Your task to perform on an android device: Watch the Beatles music video on the Vimeo app.
Image 0: 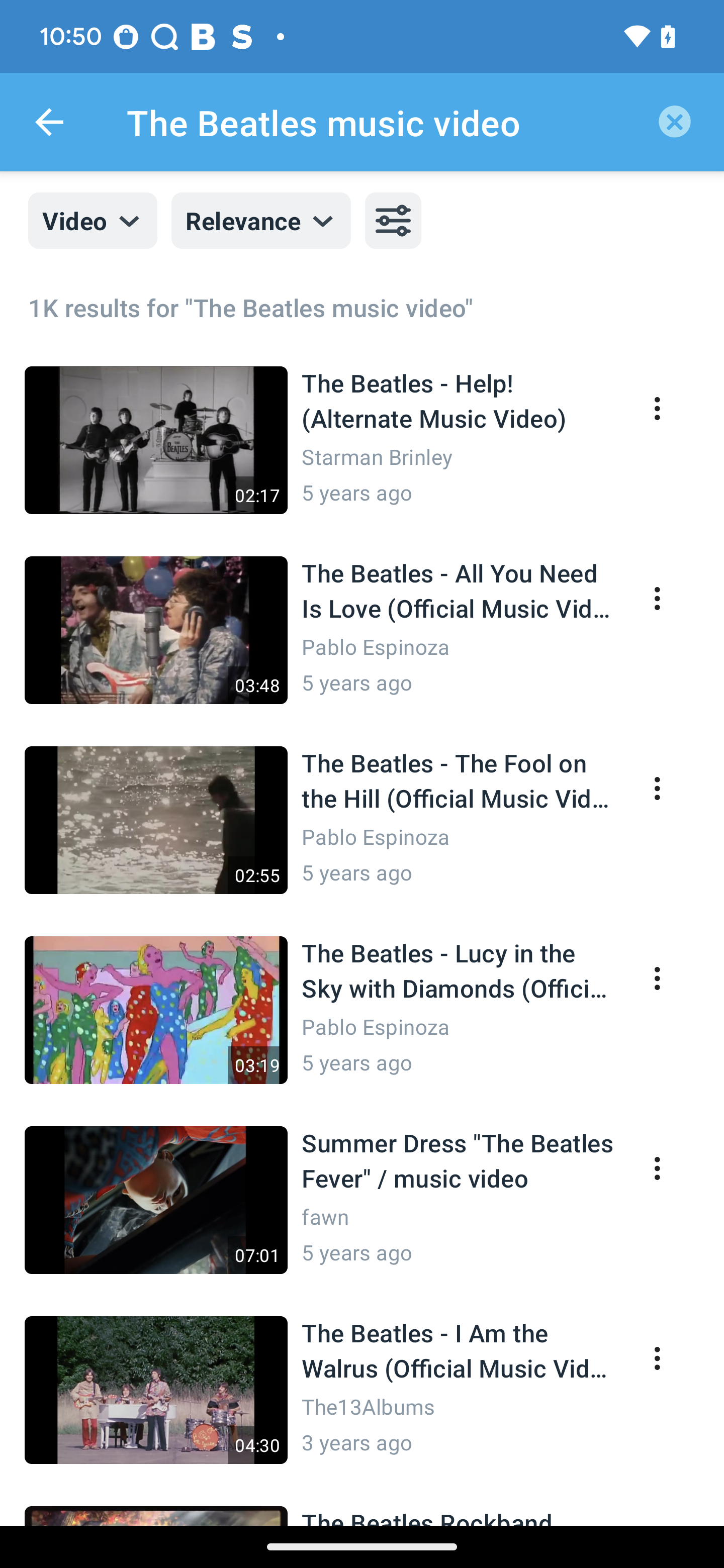
Click on the The beatles - Help music video
Step 0: click (178, 446)
Image 1: 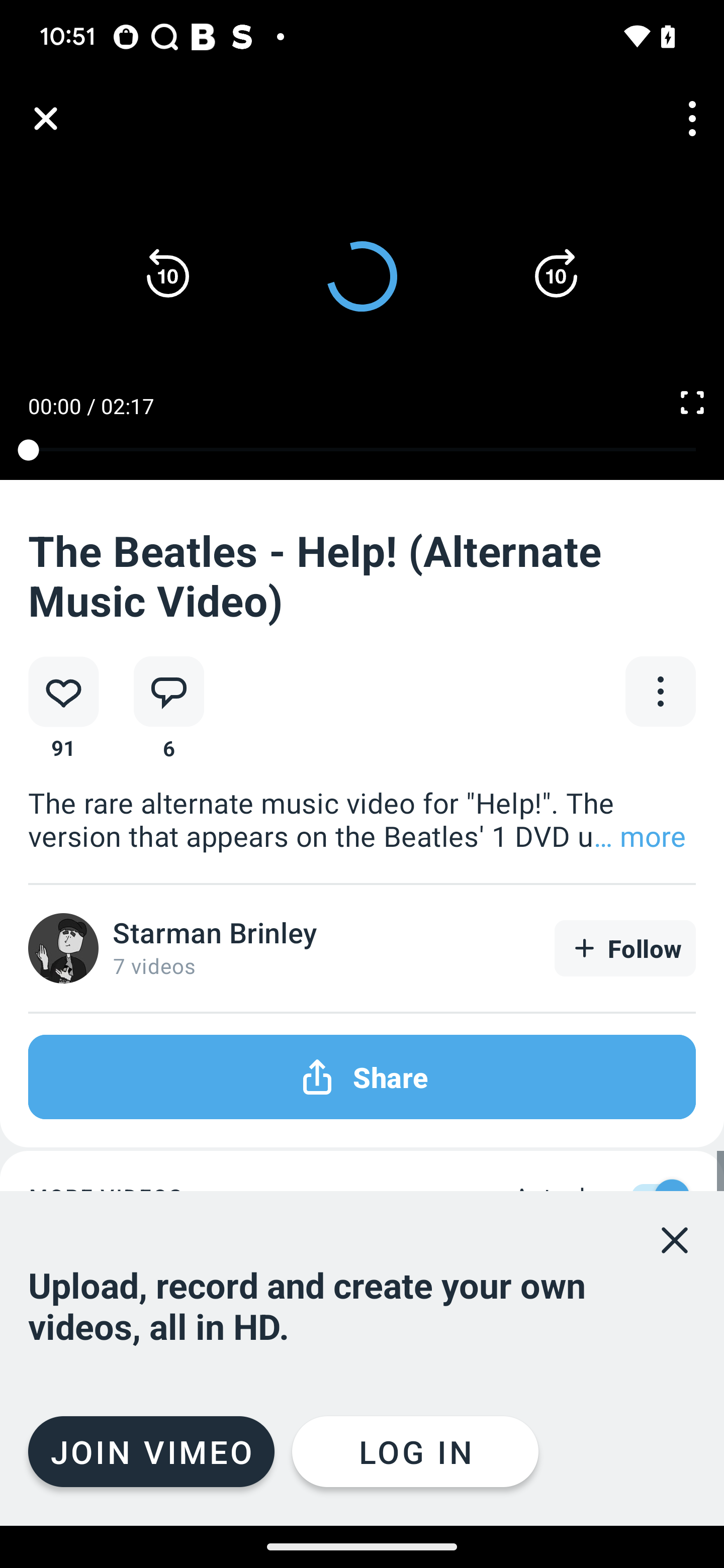
Click on the The beatles - Help music video
Step 1: wait